Your task to perform on an android device: I want to keep all of my family images in one location, therefore I'm going to make a new folder on my drive called family
Image 0: 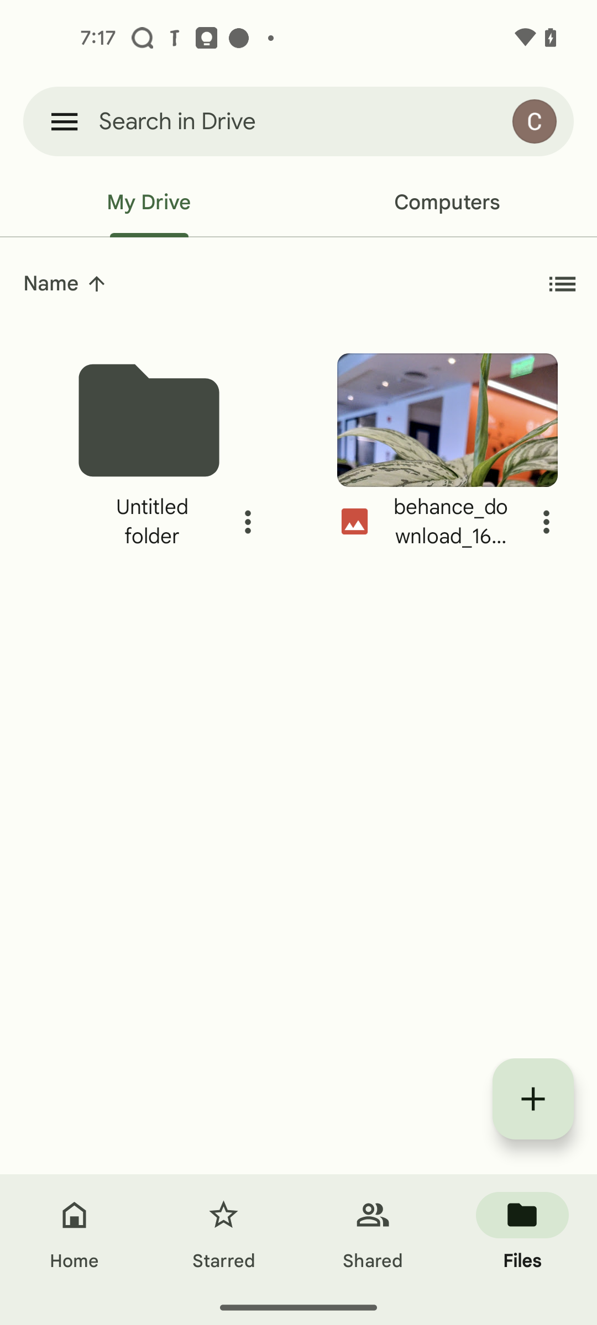
click on the add button
Step 0: click (533, 1099)
Image 1: 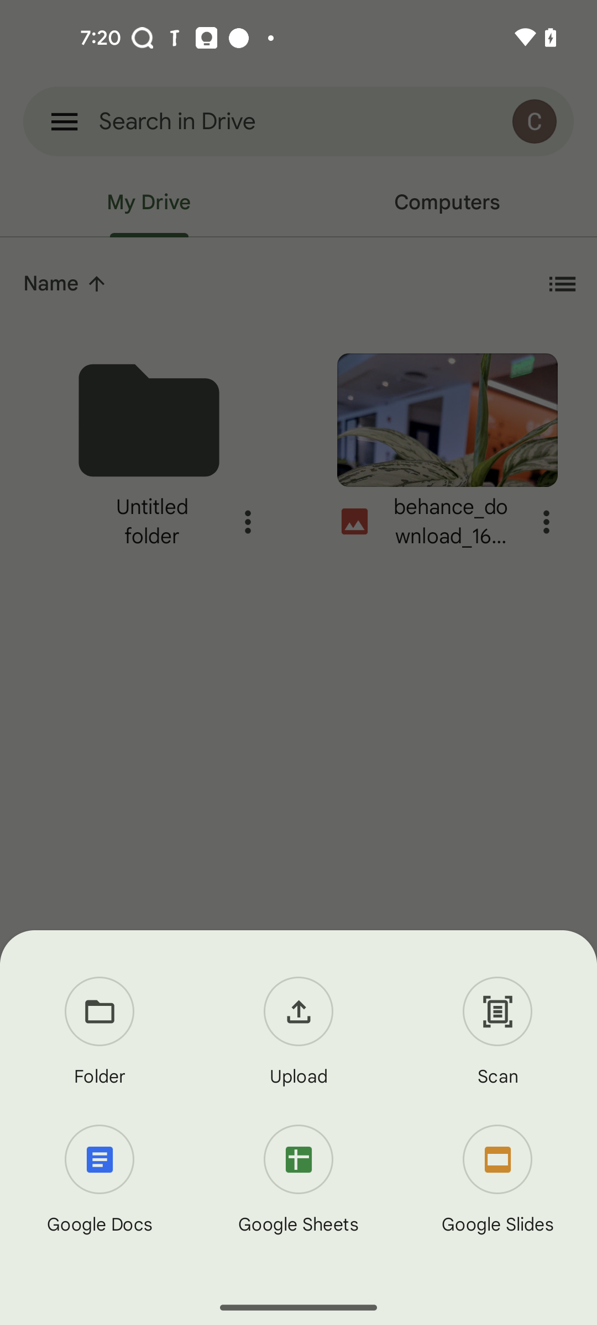
click on the folder
Step 1: click (99, 1033)
Image 2: 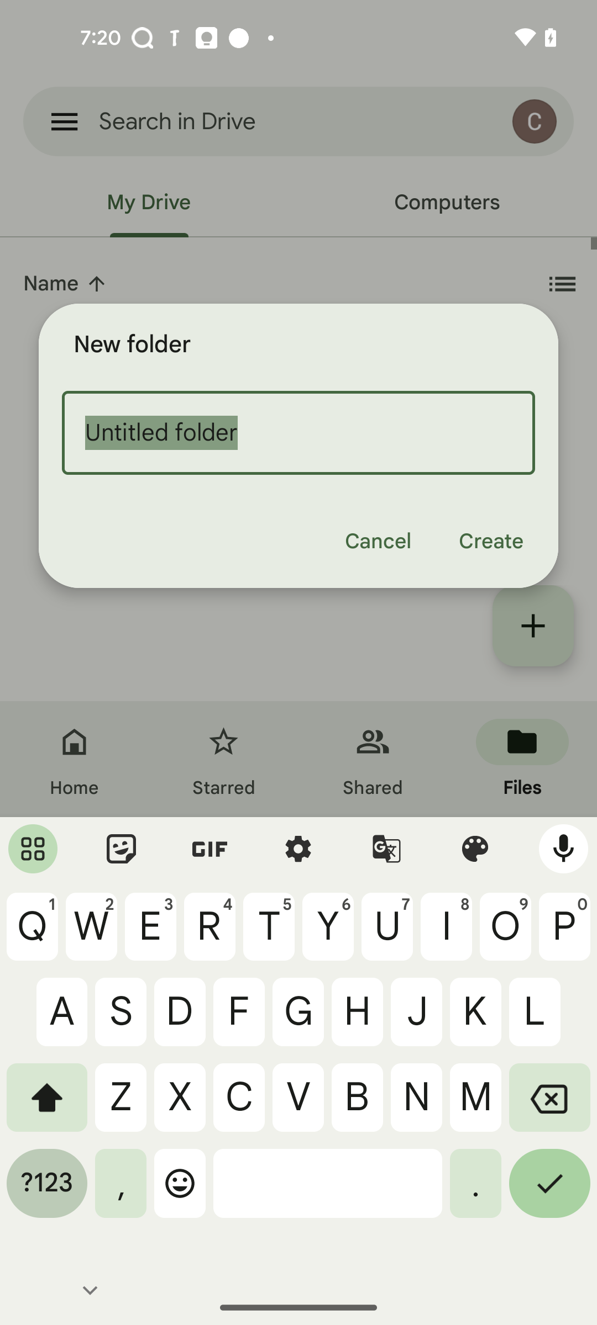
enter name family
Step 2: type "family"
Image 3: 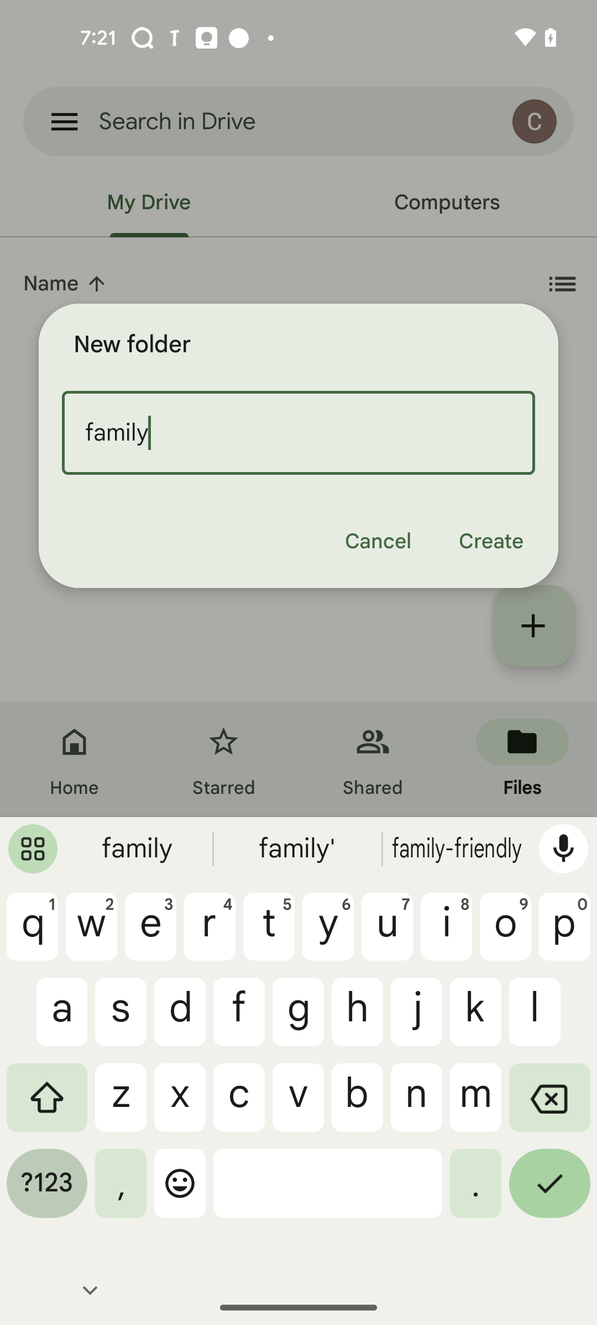
click on the create button
Step 3: click (490, 541)